Your task to perform on an android device: Open the Alarm Clock Beyond app and Delay the alarm of 9:15 AM by 10 minutes.
Image 1: 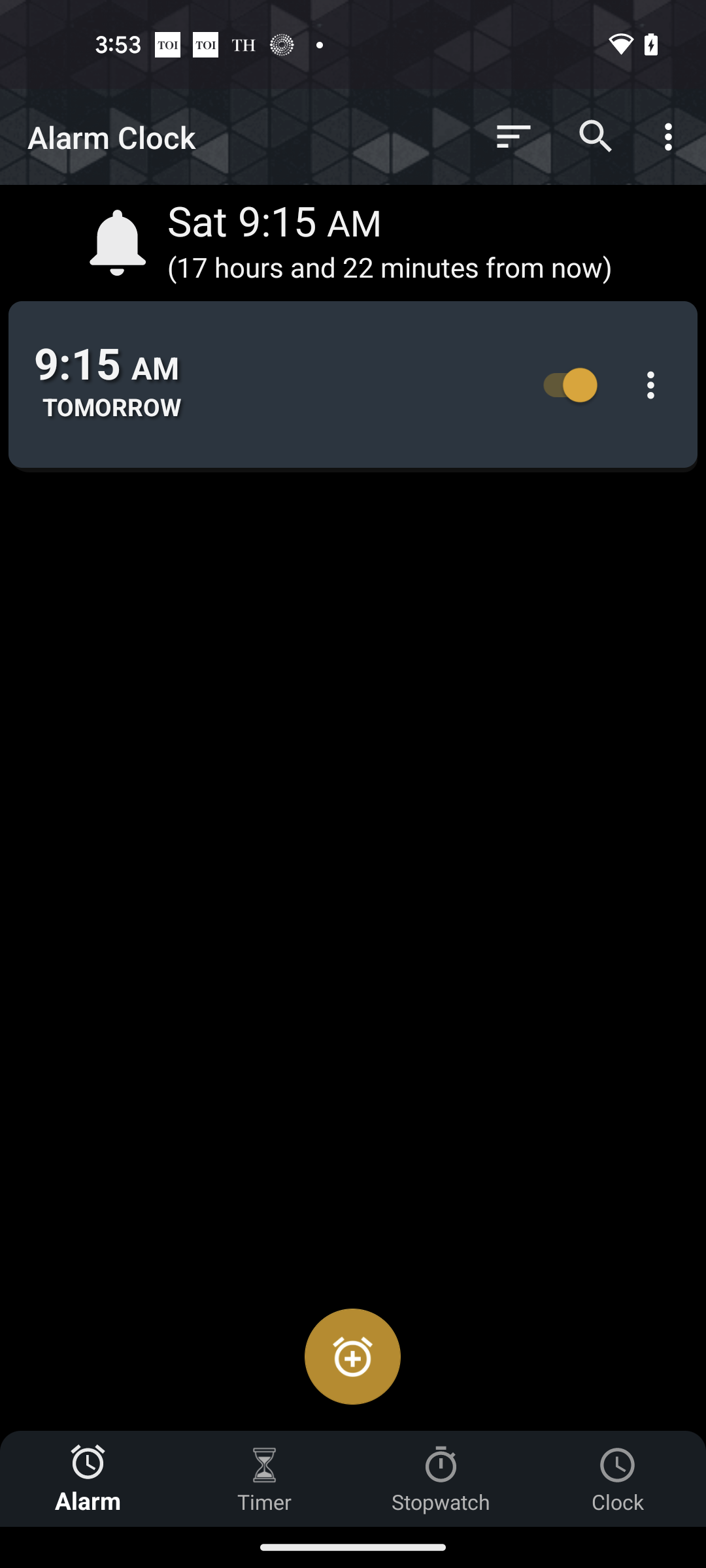
Click on the 9:15 AM alarm
Step 1: click (275, 363)
Image 2: 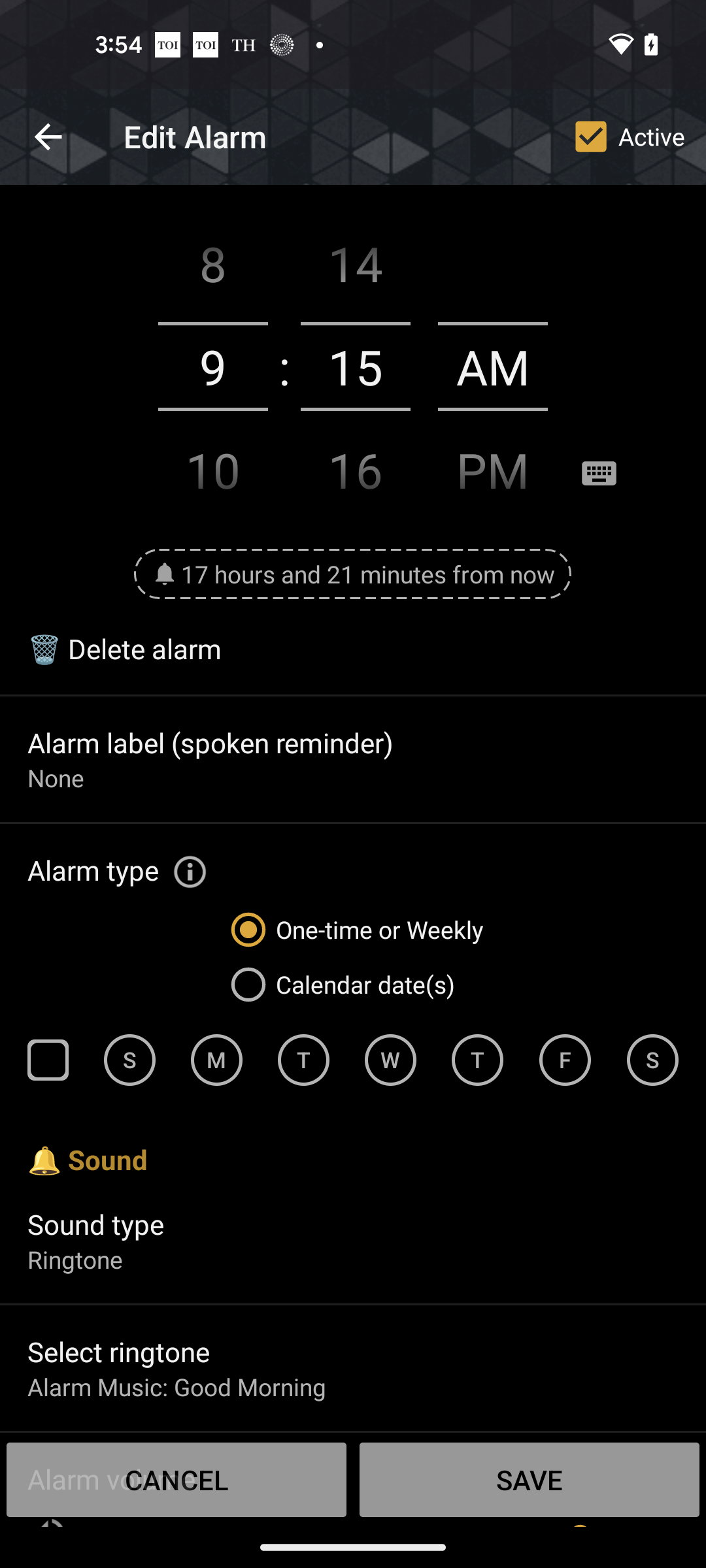
Click on the minutes dialer
Step 2: click (355, 366)
Image 4: 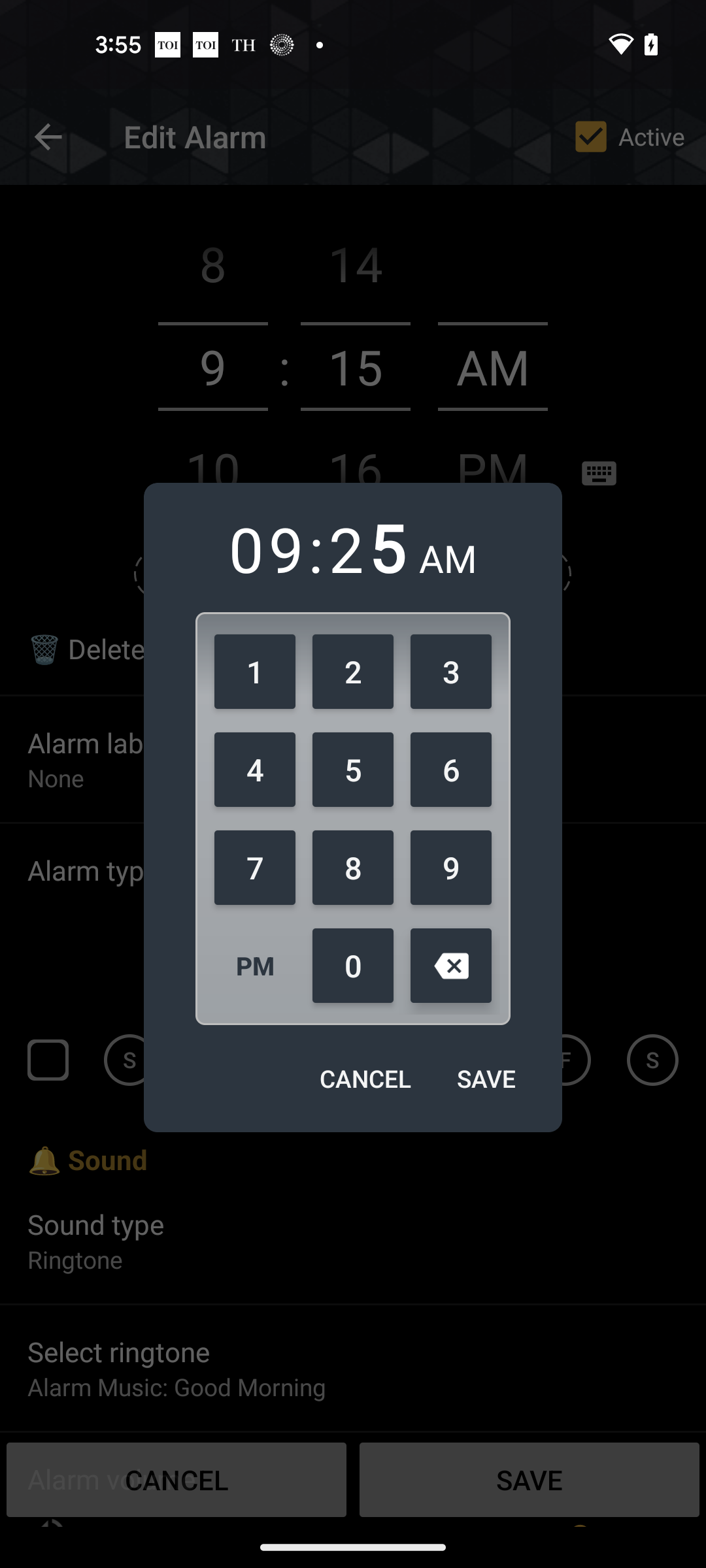
Click on the SAVE button
Step 4: click (486, 1078)
Image 5: 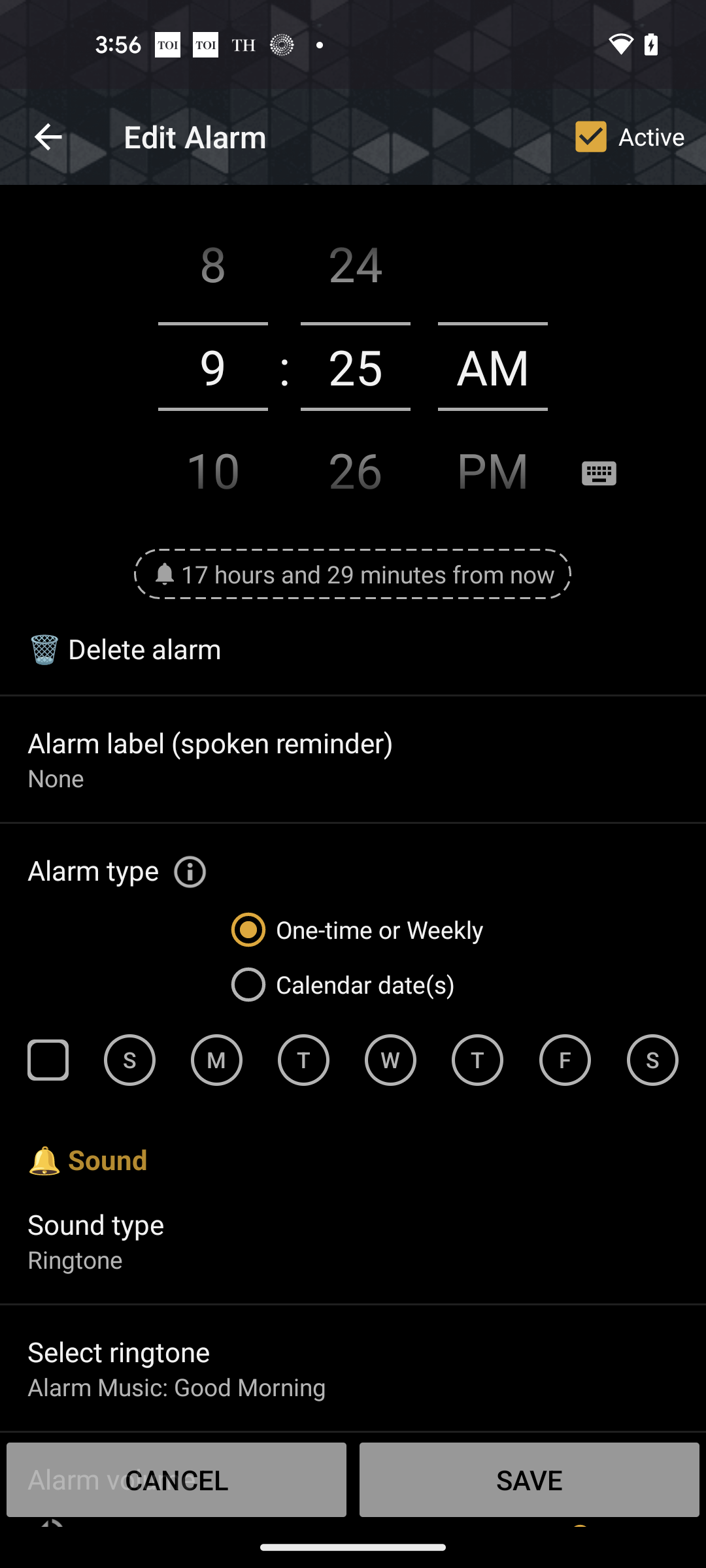
Click on the SAVE button at the bottom right corner
Step 5: click (529, 1479)